Your task to perform on an android device: On this Chapter 2 heading in this pdf file, I want to edit this pdf to highlight this heading with yellow color to make a mark to continue from here, so highlight the Chapter 2 heading with yellow color in the PDF Extra app.
Image 0: 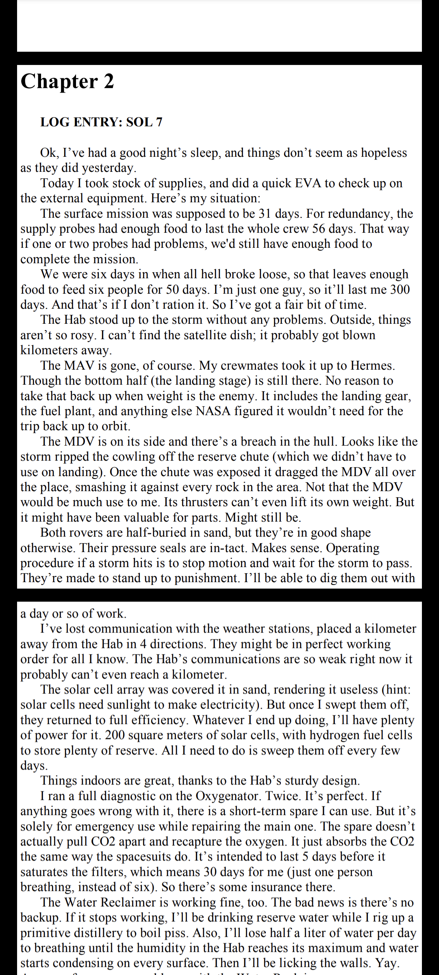
Click on the screen to view the edit option of this pdf file.
Step 0: click (219, 327)
Image 1: 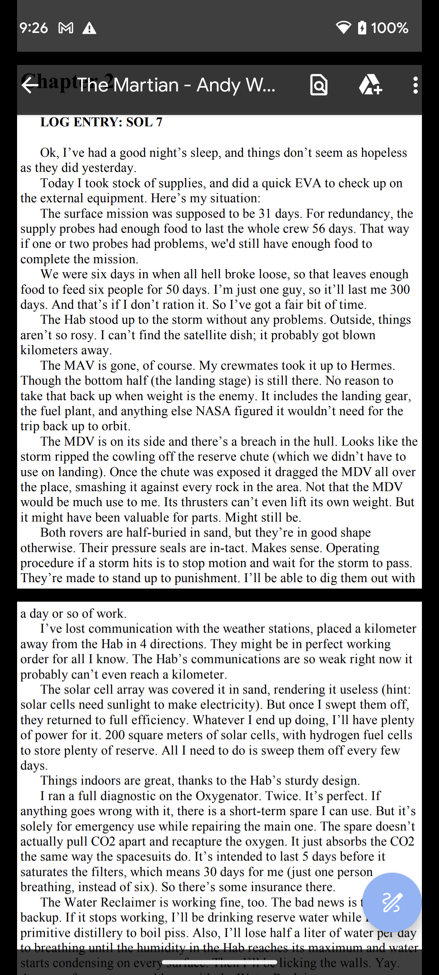
Click on the edit icon at the bottom right corner of the screen to edit this pdf file.
Step 1: click (392, 902)
Image 2: 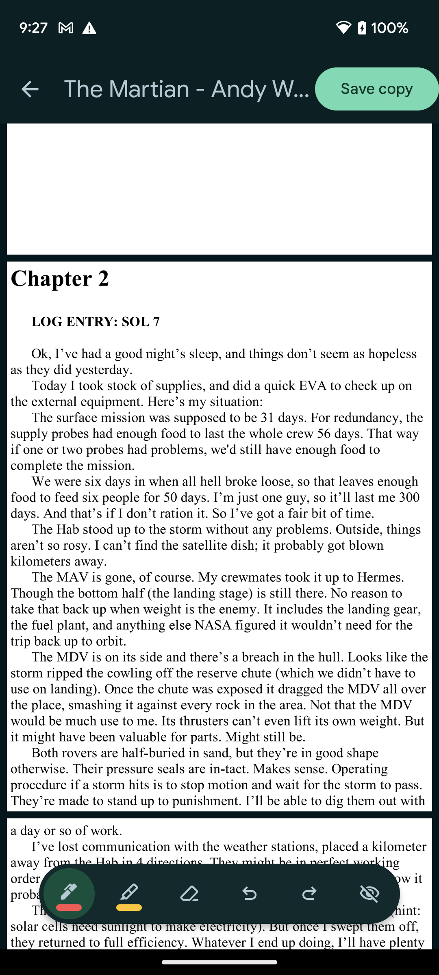
Click on the highlight option in the menu bar to select this option.
Step 2: click (129, 894)
Image 3: 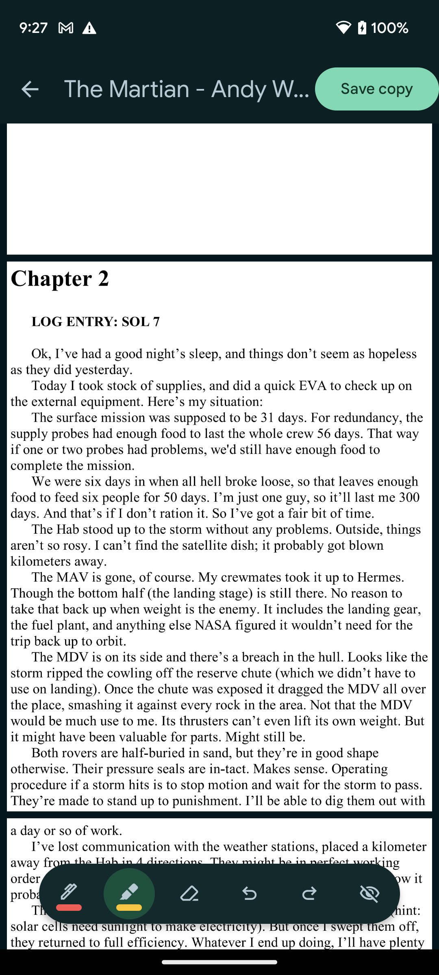
Swipe left on the Chapter 2 heading to highlight this heading.
Step 3: scroll right